Your task to perform on an android device: In the YouTube app, let the current video play in the background while I explore some more videos on the app.
Image 0: 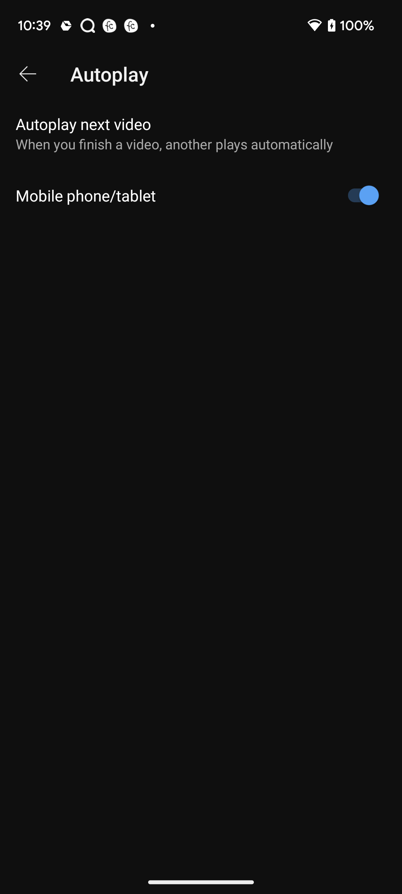
Click on the back arrow at the top left corner of the screen. 
Step 0: click (27, 74)
Image 1: 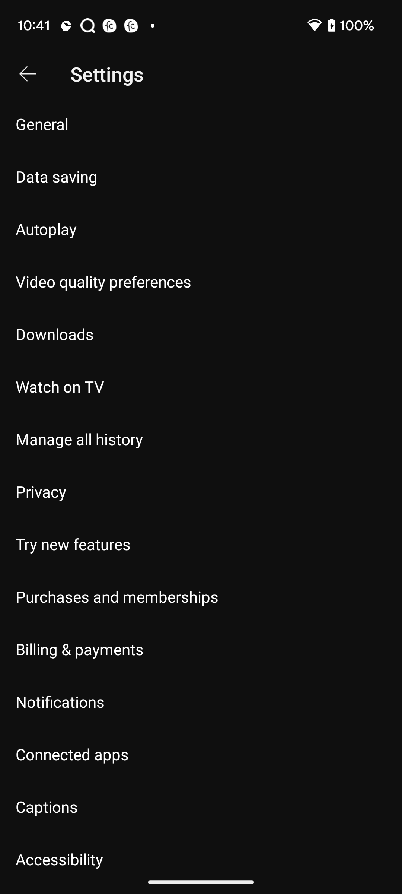
Click on the back arrow at the top left corner of the screen. 
Step 1: click (27, 74)